Your task to perform on an android device: Read the reviews of the old wolf Wooden wall mounted cabinet so as to get more clarity about the product in the Flipkart app.
Image 0: 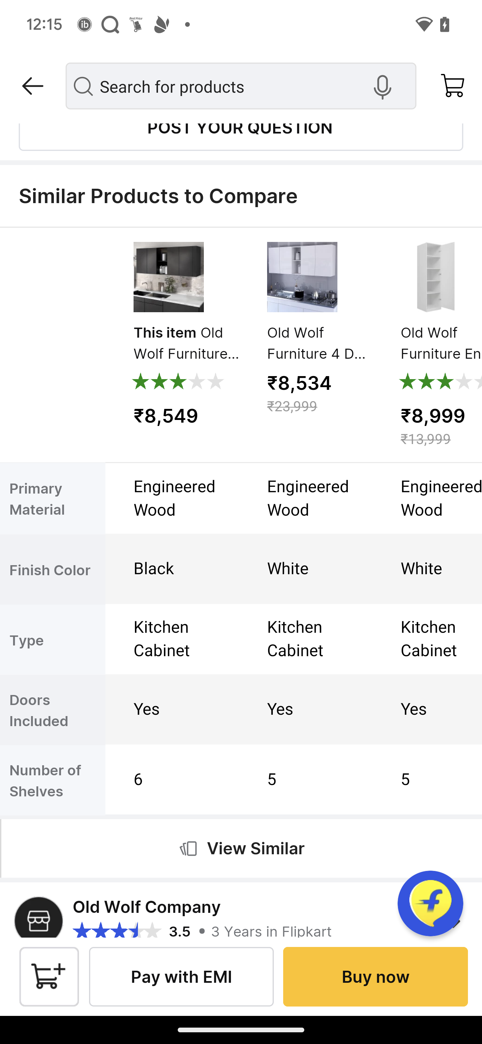
Swipe down to view reviews 
Step 0: scroll up